Your task to perform on an android device: Open the dmart app and check the special offers and discounts available on groceries products.
Image 0: 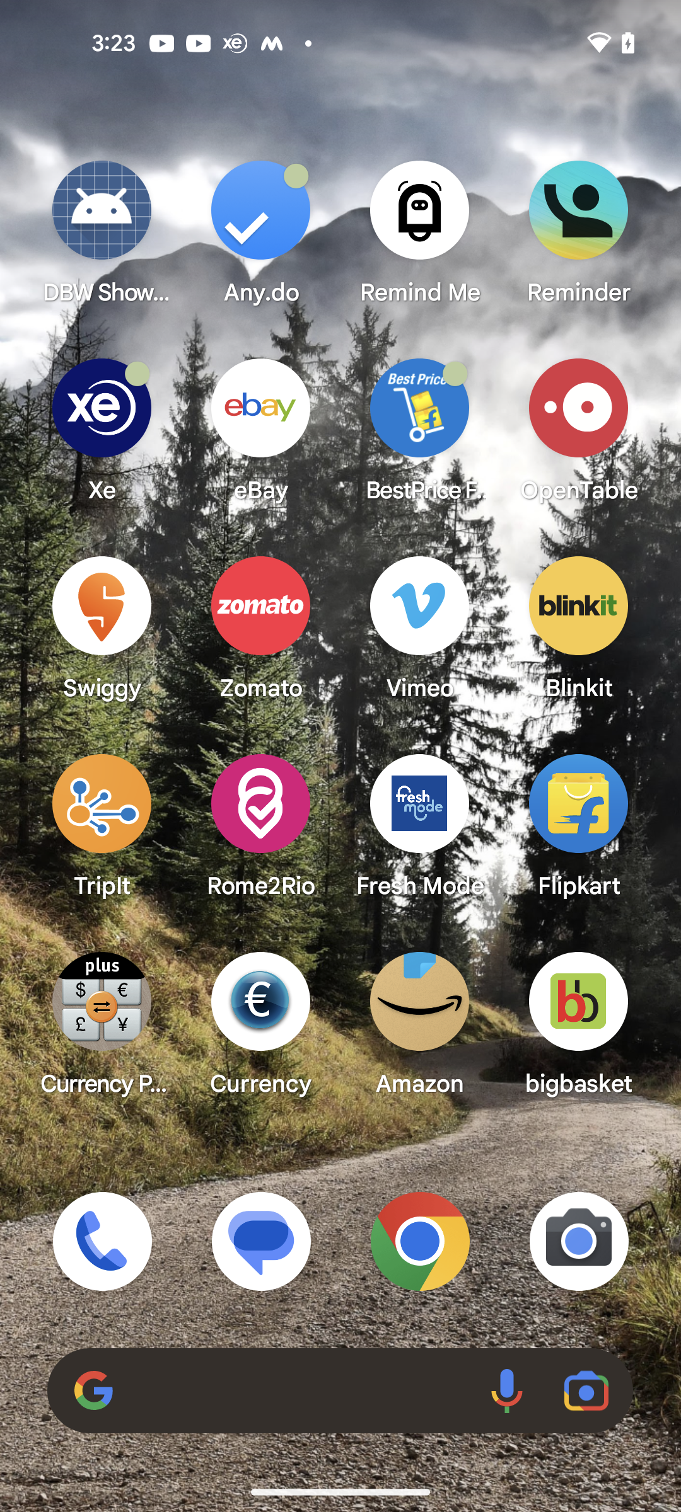
Open the Dmart Ready app.
Step 0: open app "DMart Ready"
Image 1: 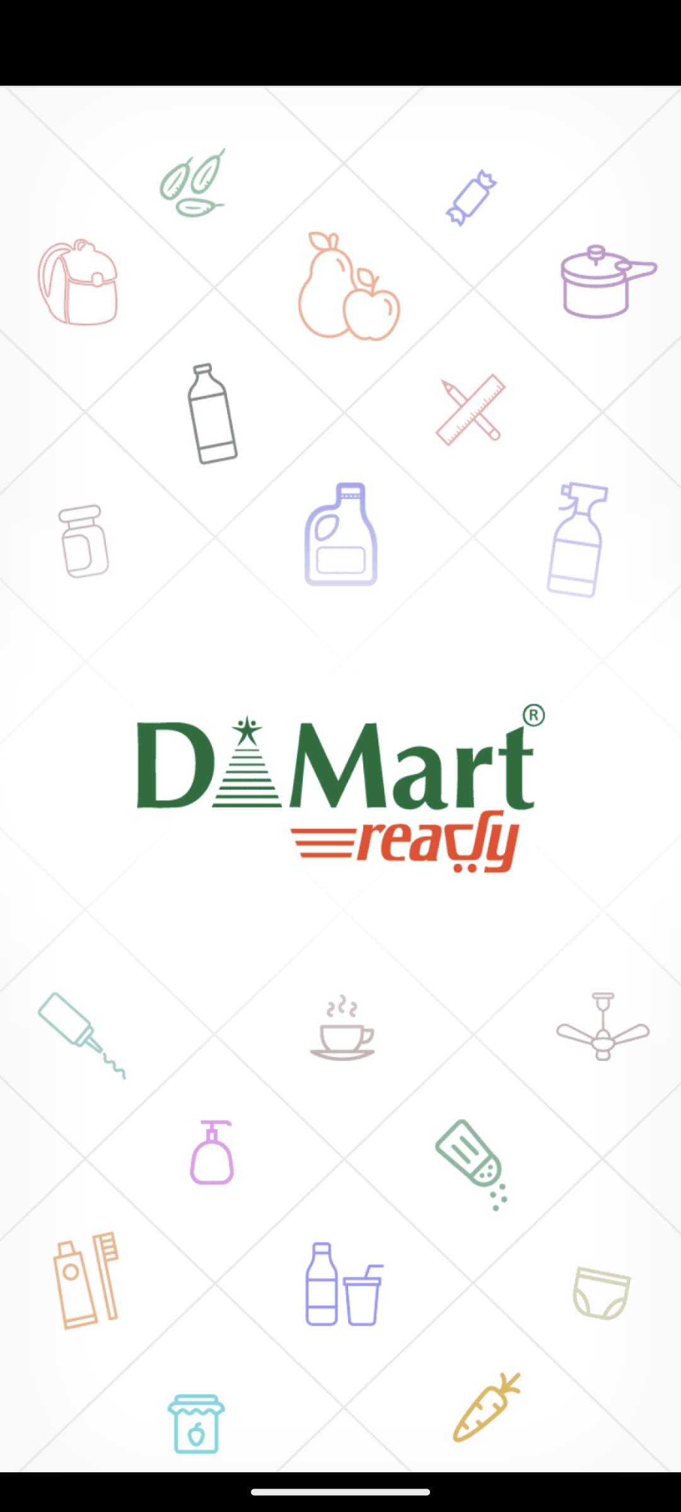
Open the Dmart Ready app.
Step 1: wait
Image 2: 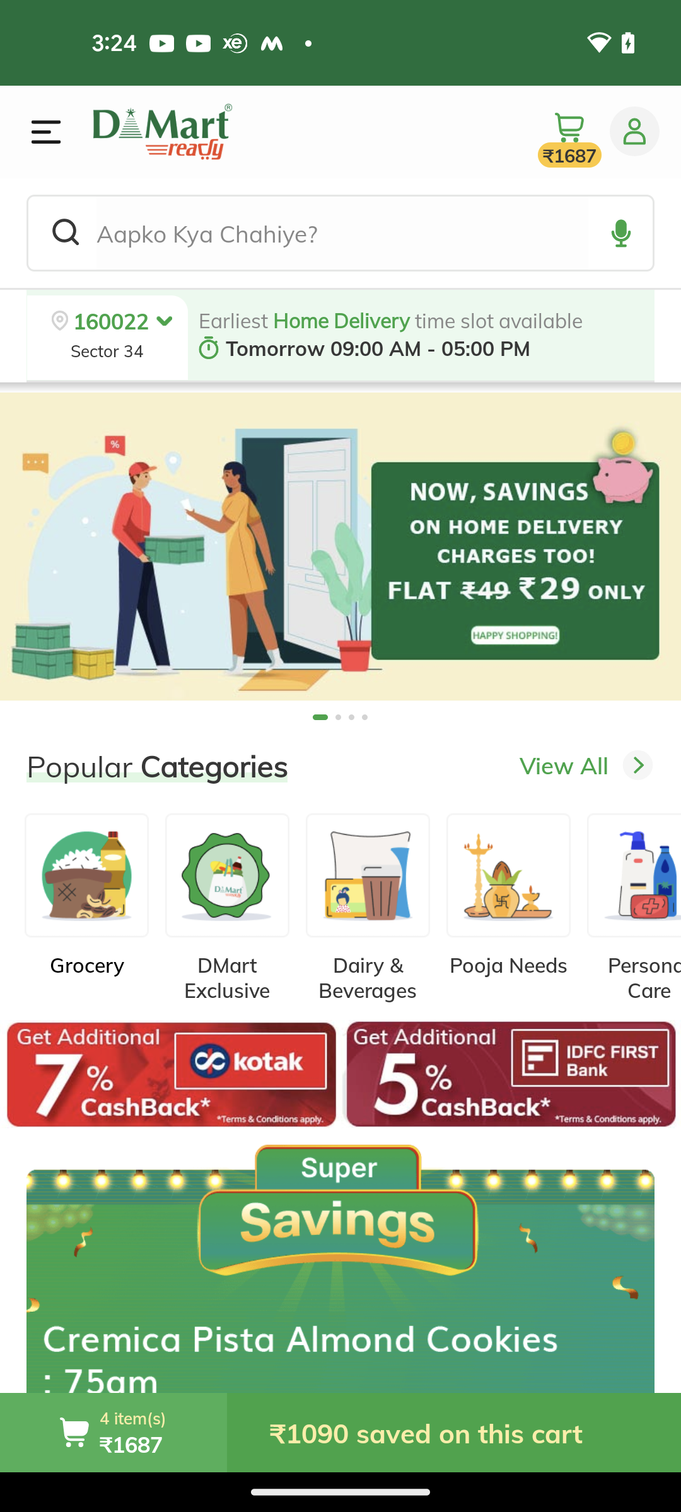
Scroll down to view more options.
Step 2: scroll down
Image 3: 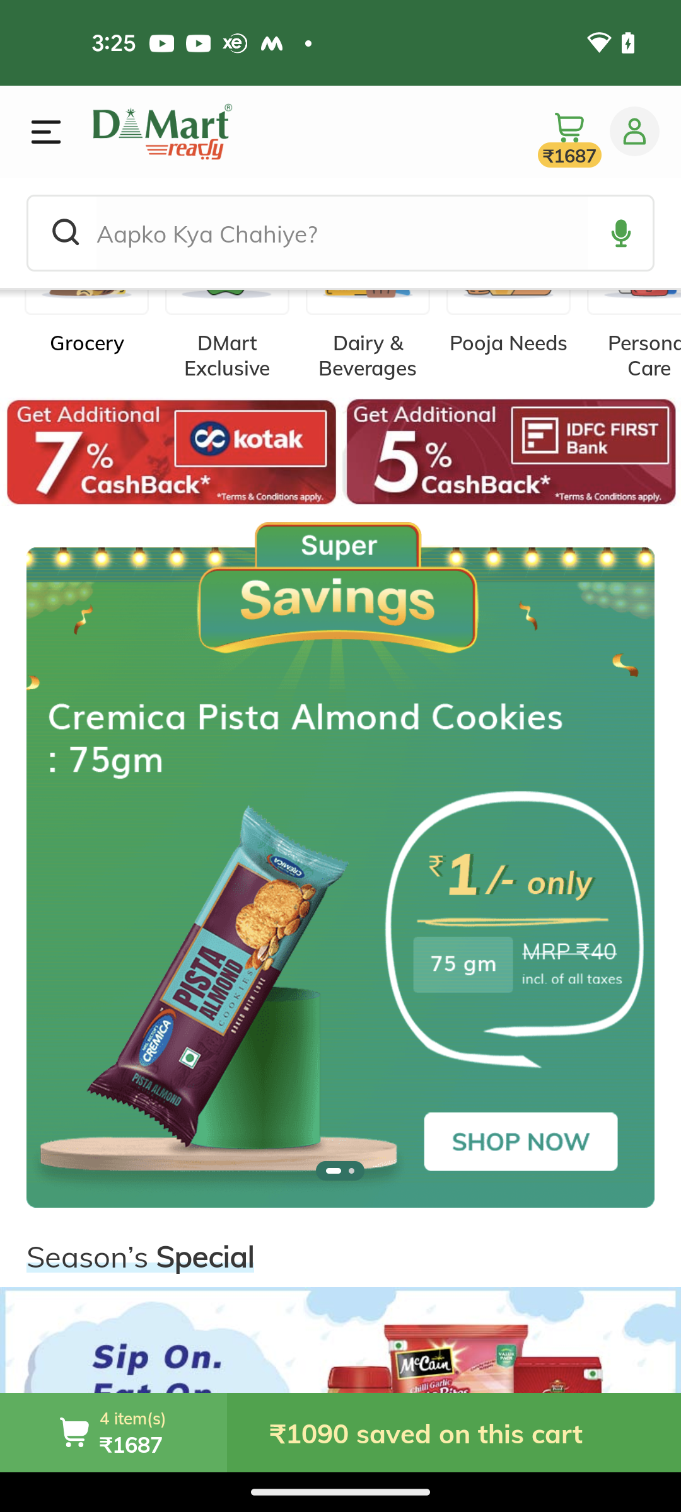
Click on the "shop now" button in the super Savings banner to view offers.
Step 3: click (517, 1148)
Image 4: 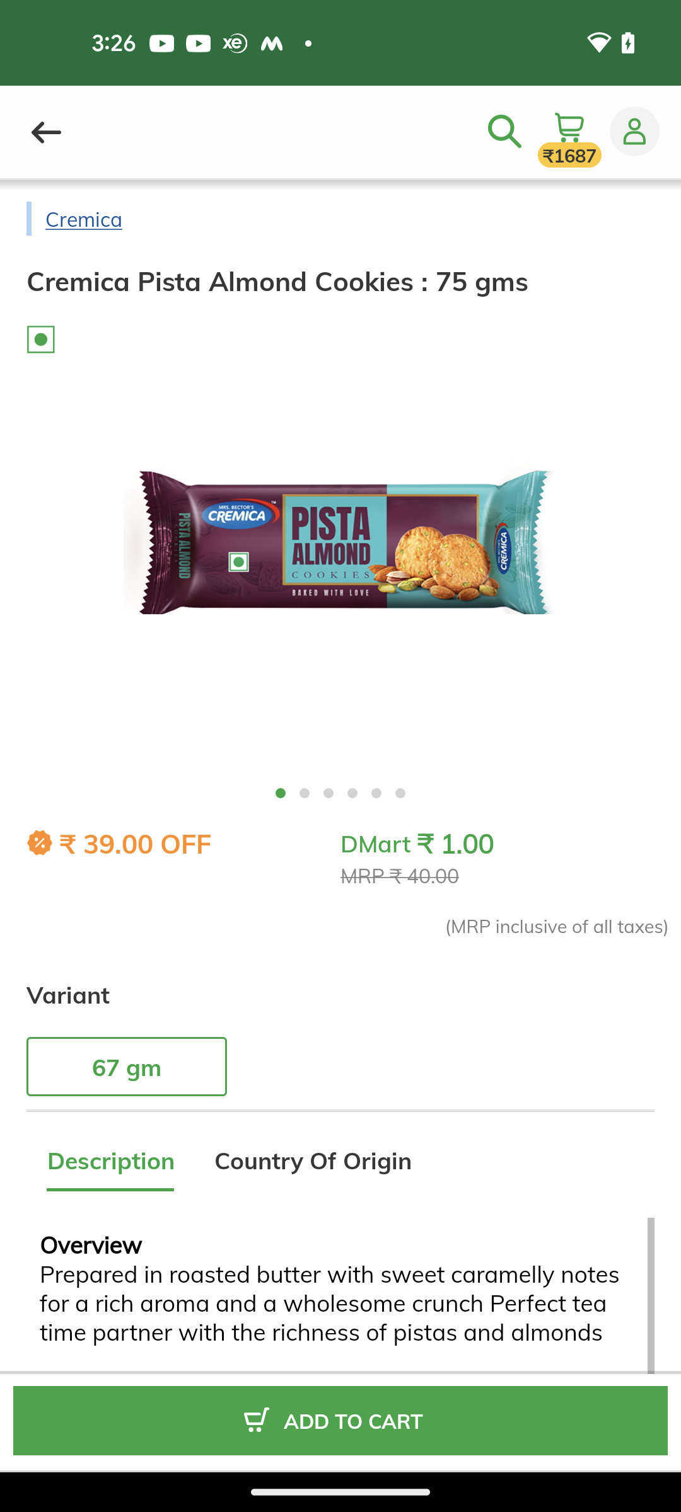
Go back to previous page to view more offers on other products.
Step 4: press back button
Image 5: 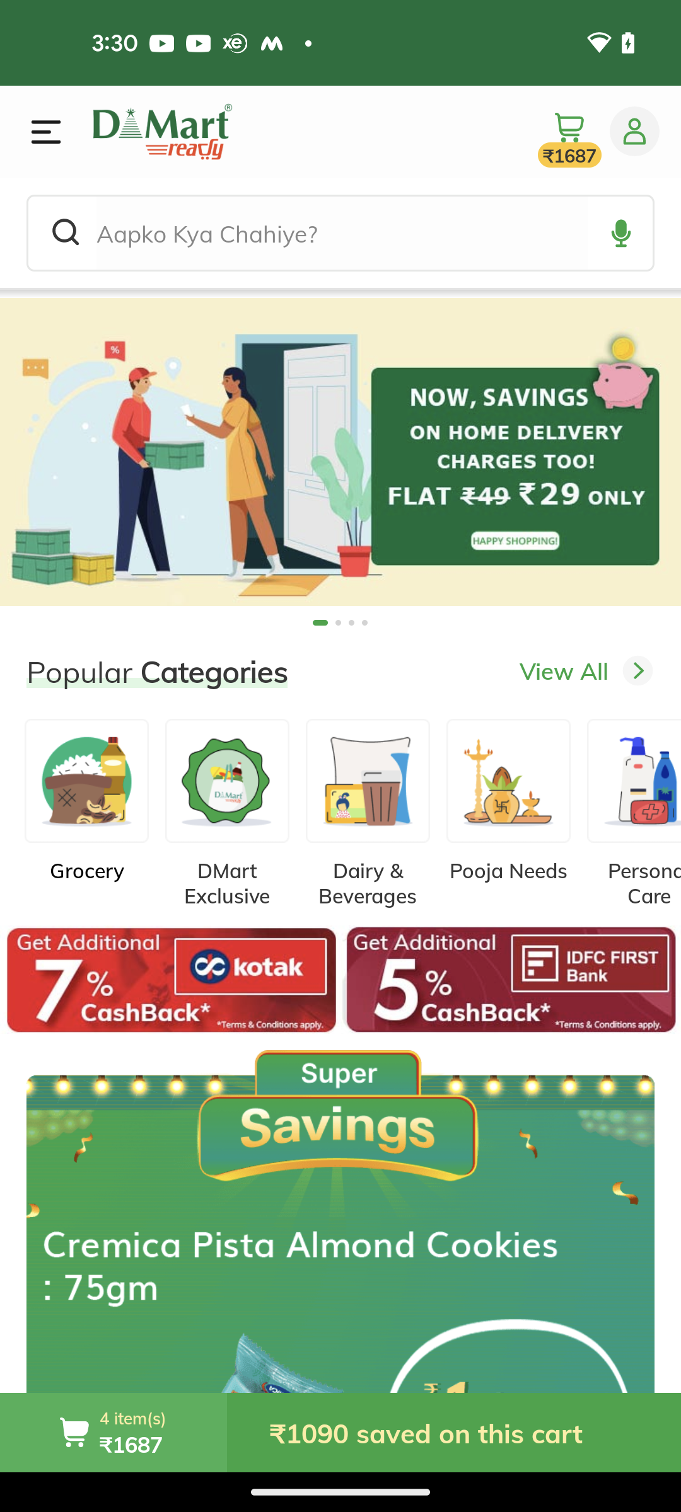
Scroll down to view offers.
Step 5: scroll down
Image 6: 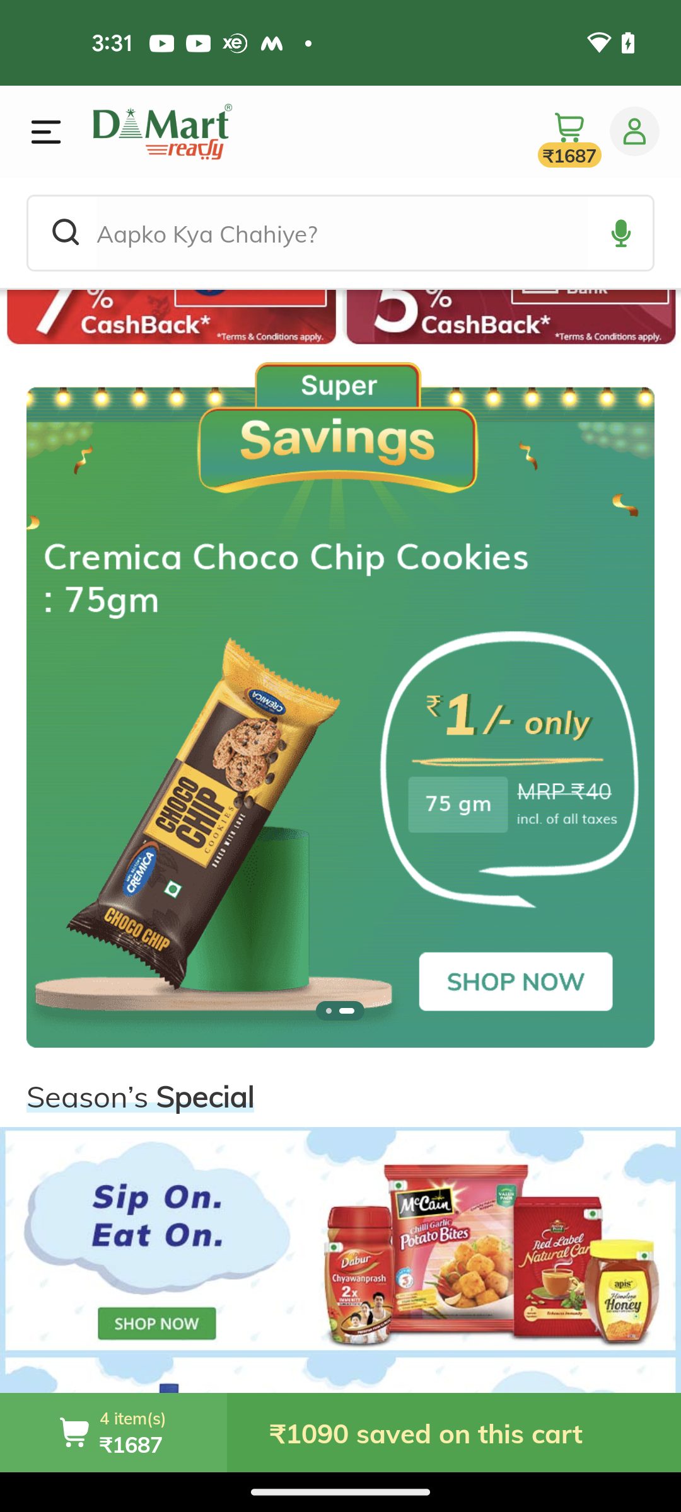
Scroll down to view offers.
Step 6: wait
Image 7: 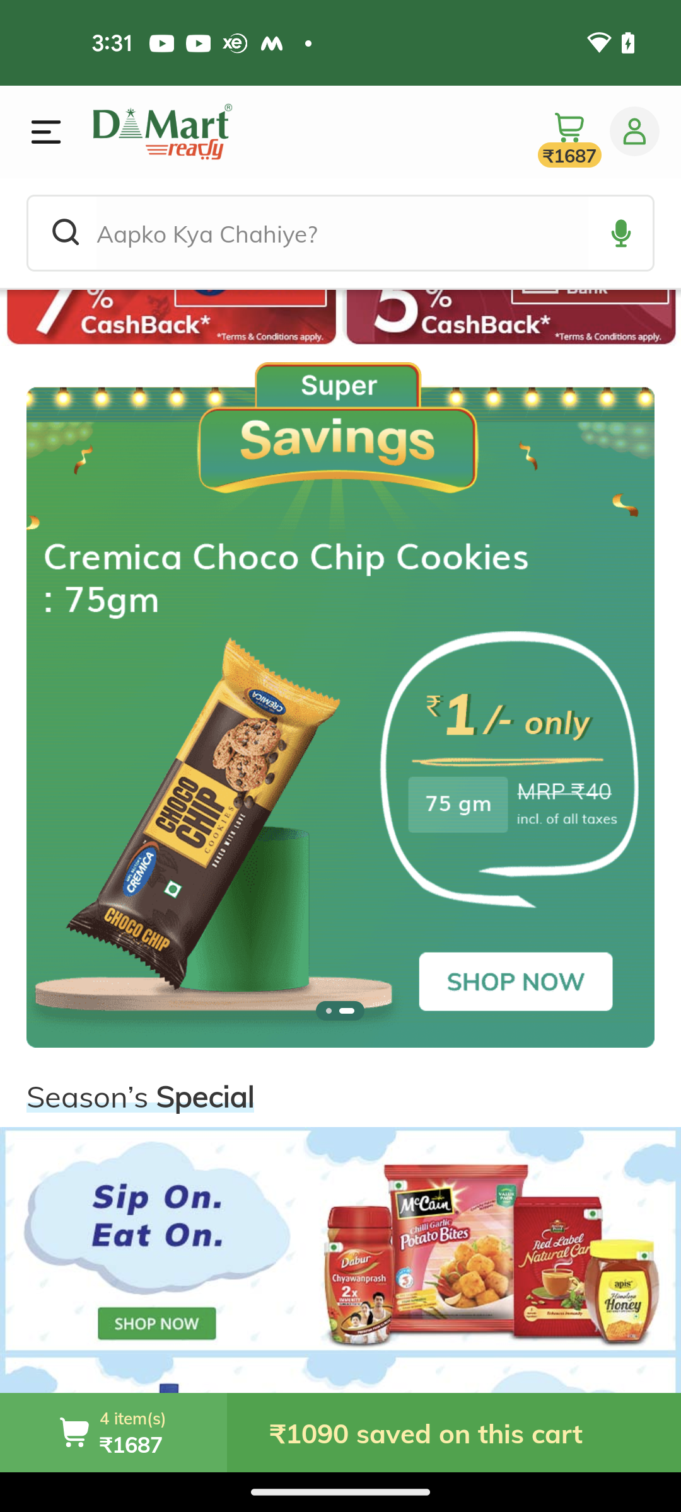
Scroll down to view offers.
Step 7: scroll down
Image 8: 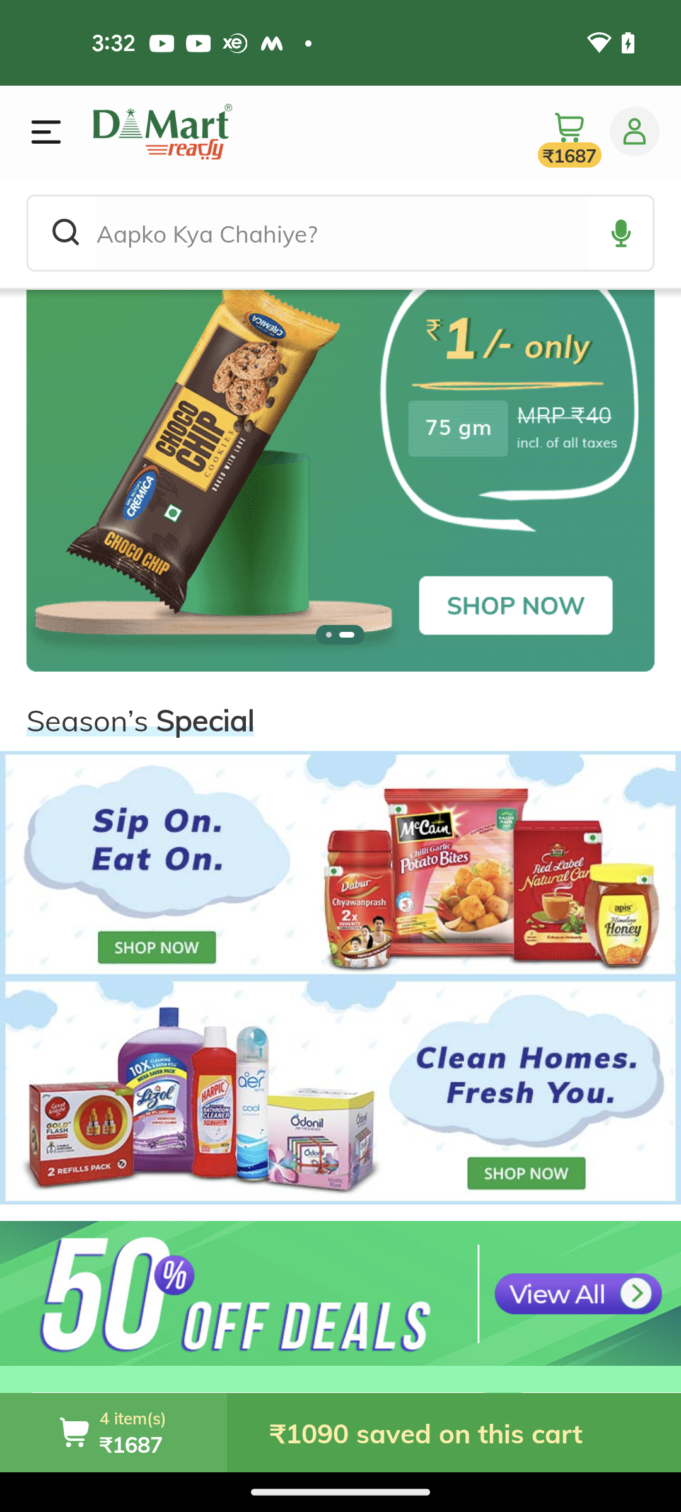
Click "view all" button to view the 50% off deals.
Step 8: click (602, 1290)
Image 9: 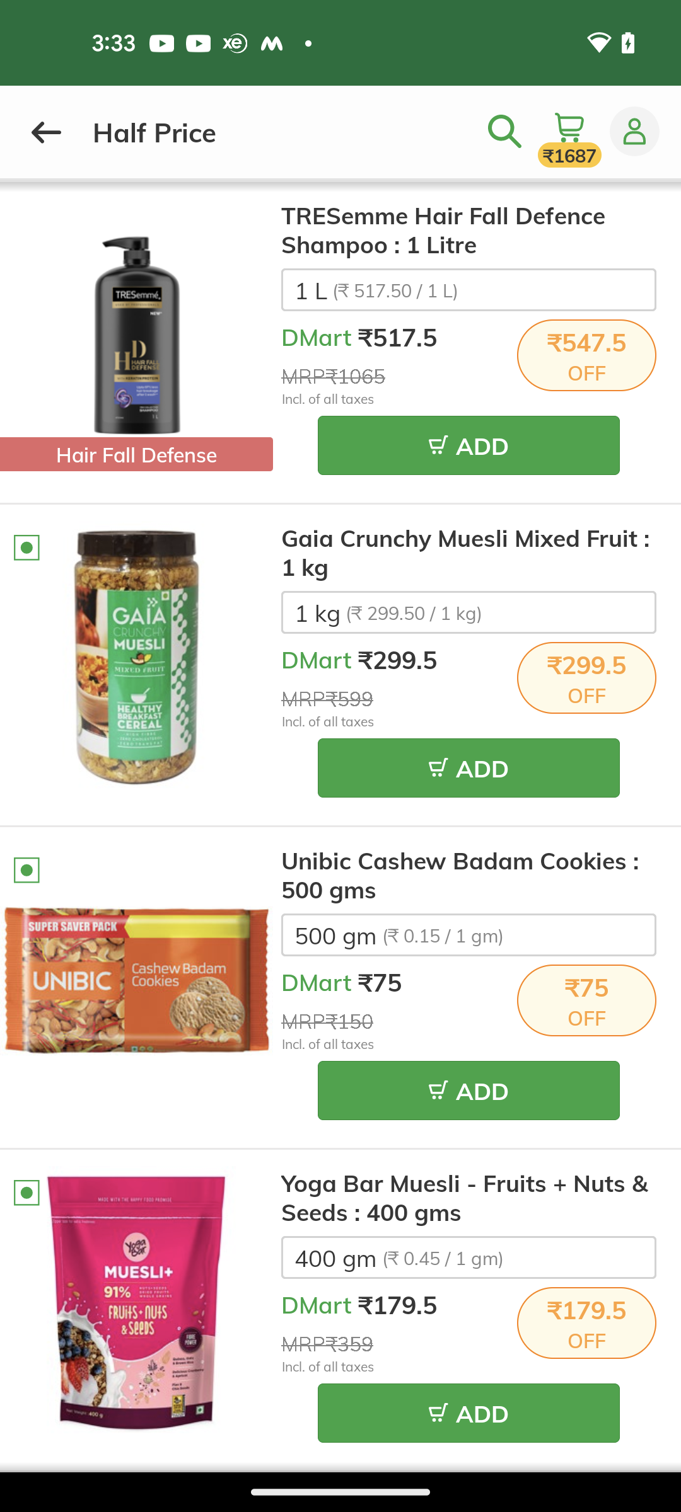
Scroll down to view more products.
Step 9: scroll down
Image 10: 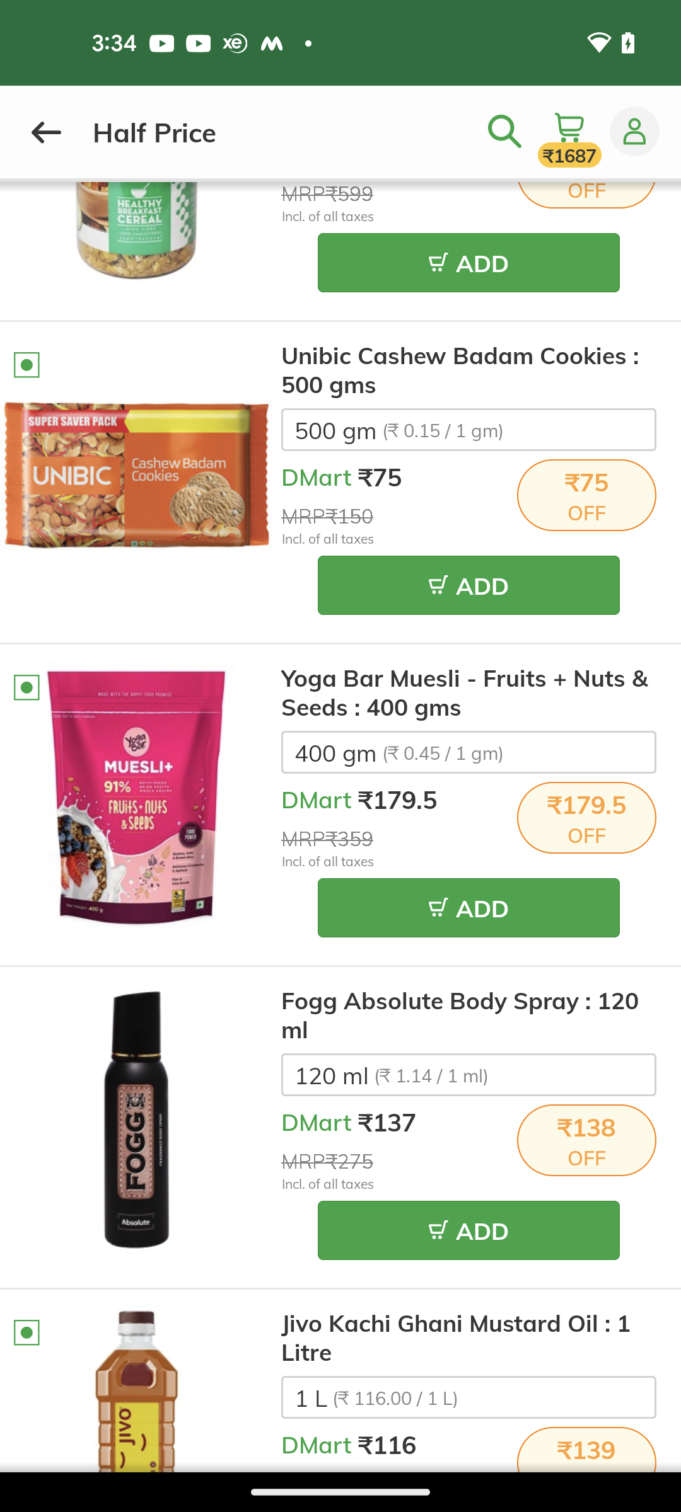
Scroll down to view more products.
Step 10: scroll down